Your task to perform on an android device: Open the Time Zone Converter app and then view the Chicago time zone
Image 0: 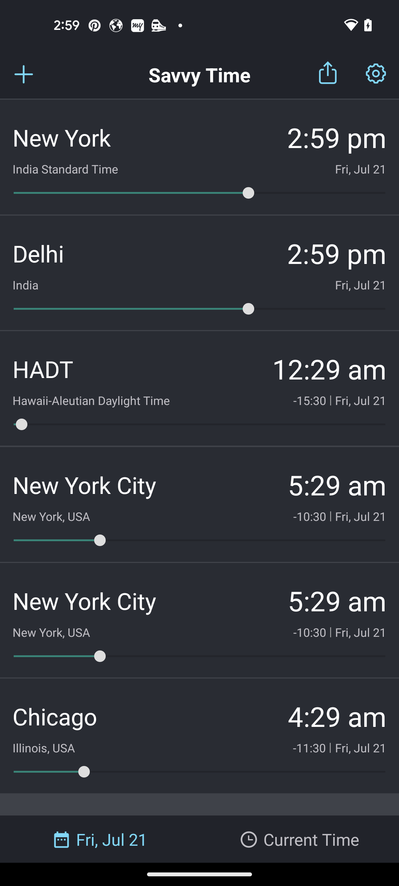
Open the Time Zone Converter app
Step 0: open app "Time Zone Converter"
Image 2: 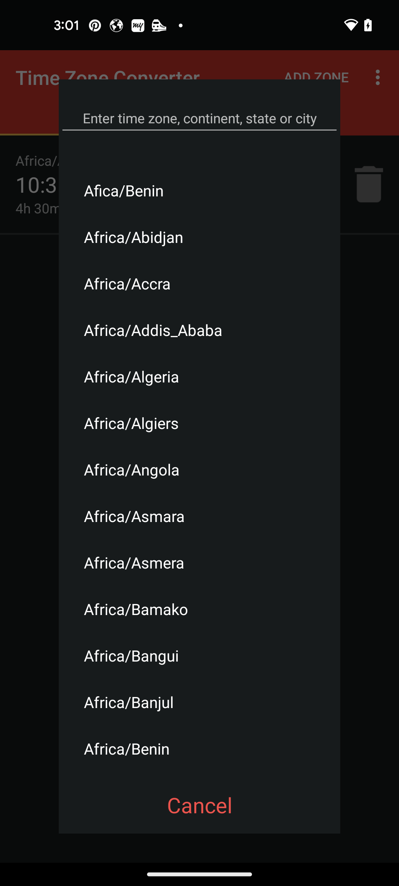
click on text-input section
Step 2: click (199, 118)
Image 3: 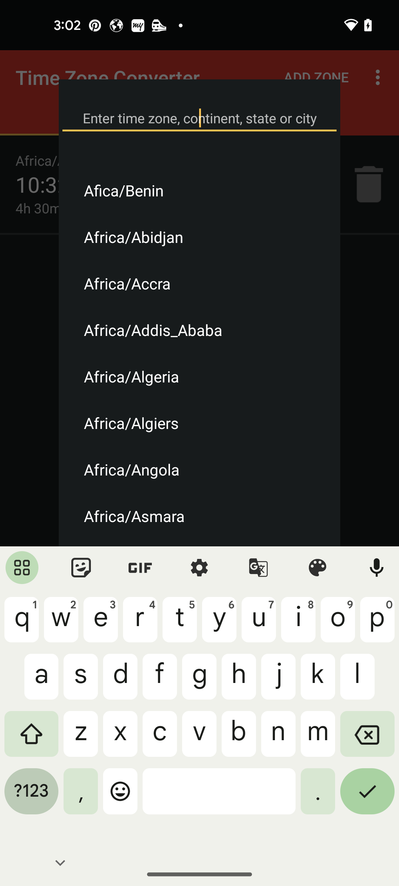
enter Chicago
Step 3: type "Chicago"
Image 4: 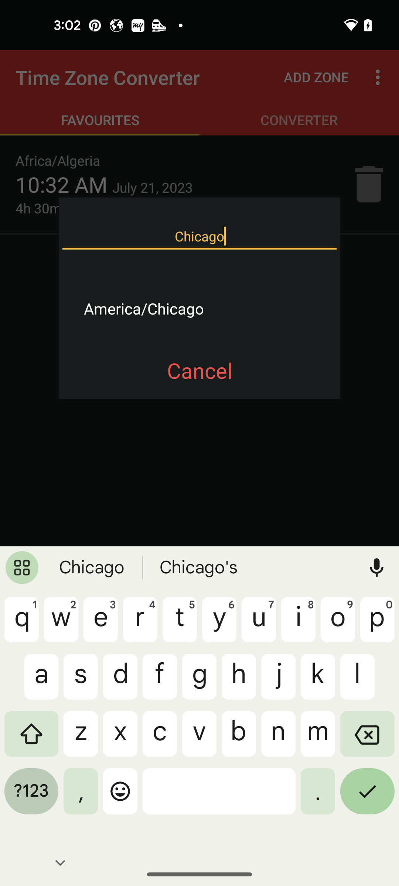
select search result
Step 4: click (199, 308)